Your task to perform on an android device: I want to add a bookmark to Act 1, Scene 2, of the Yerma book in the Moon + Reader app.
Image 0: 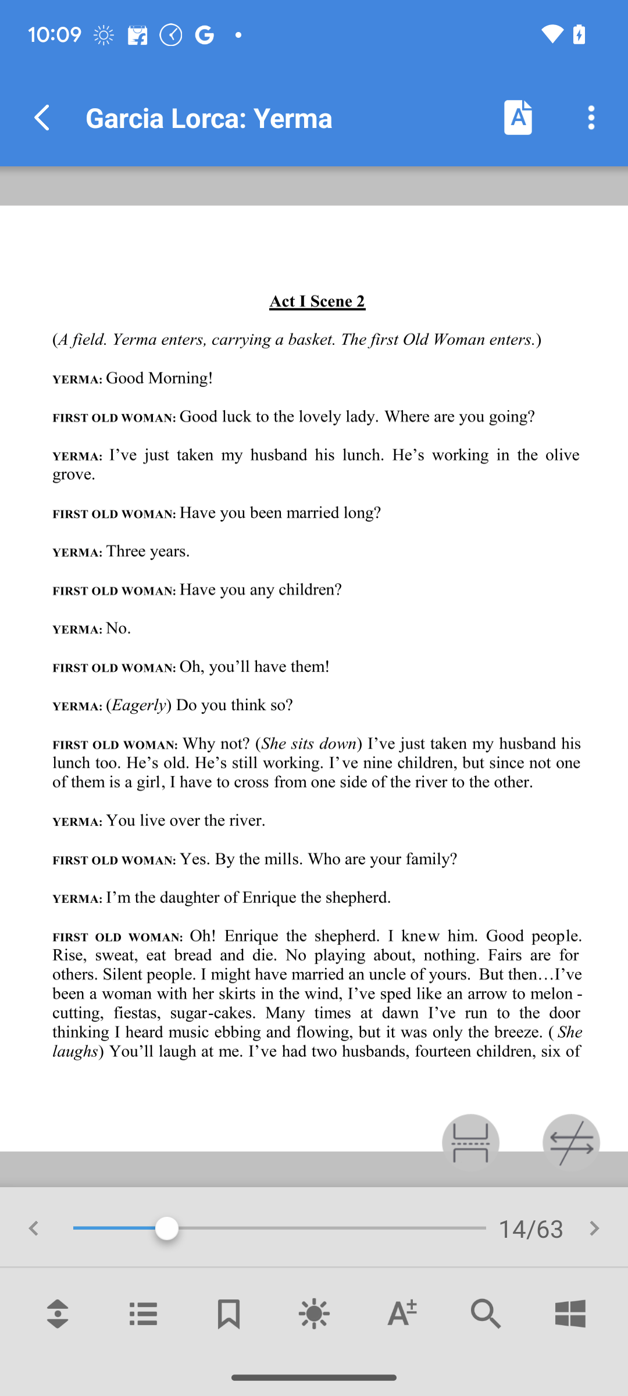
Click on the bookmark icon in the bottom bar.
Step 0: click (229, 1313)
Image 1: 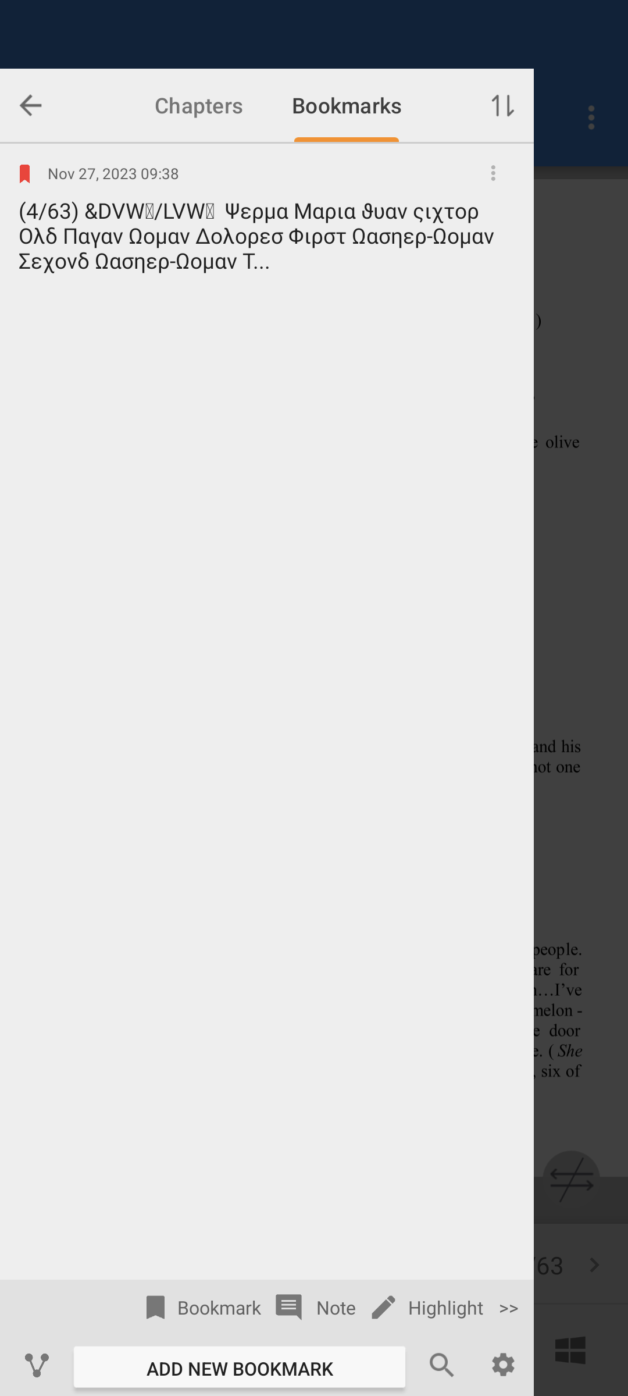
Click on the ADD NEW BOOKMARK button.
Step 1: click (239, 1368)
Image 2: 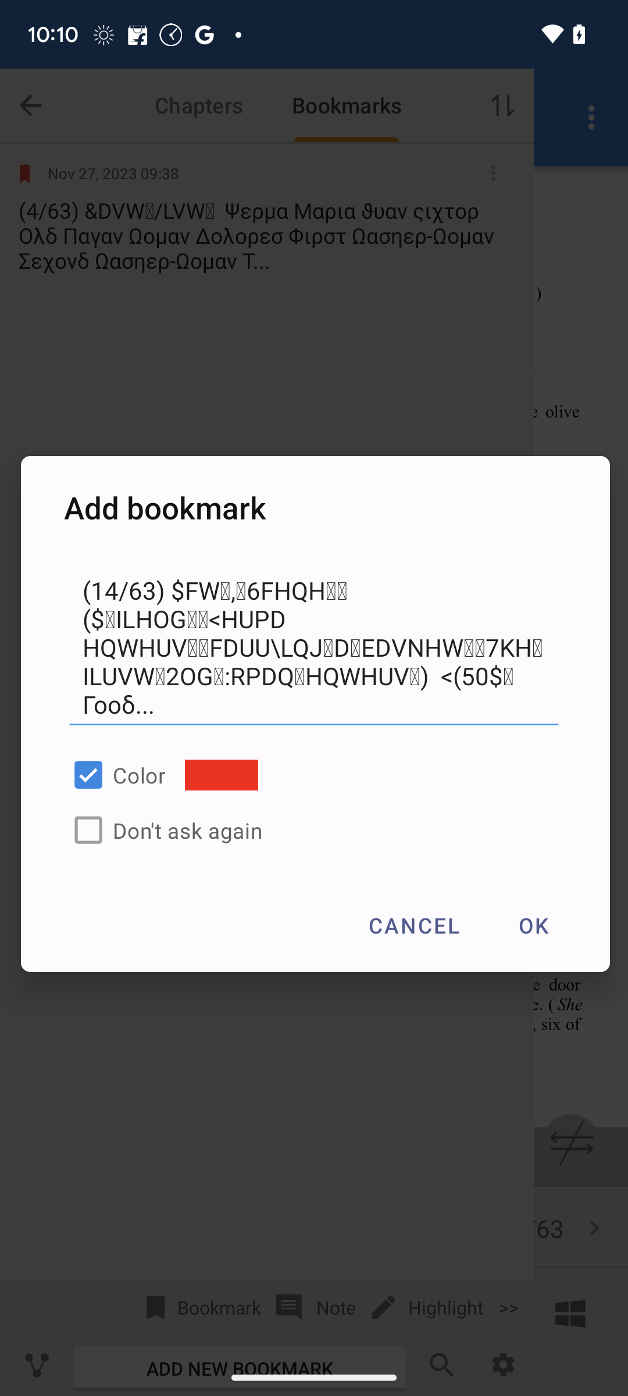
Click on the OK button.
Step 2: click (533, 925)